Your task to perform on an android device: Since i liked Electric Hammer 2400W Multifunction Rotary Electric Hammer Perforator Electric Pick Drill so i want to read its reviews.
Image 0: 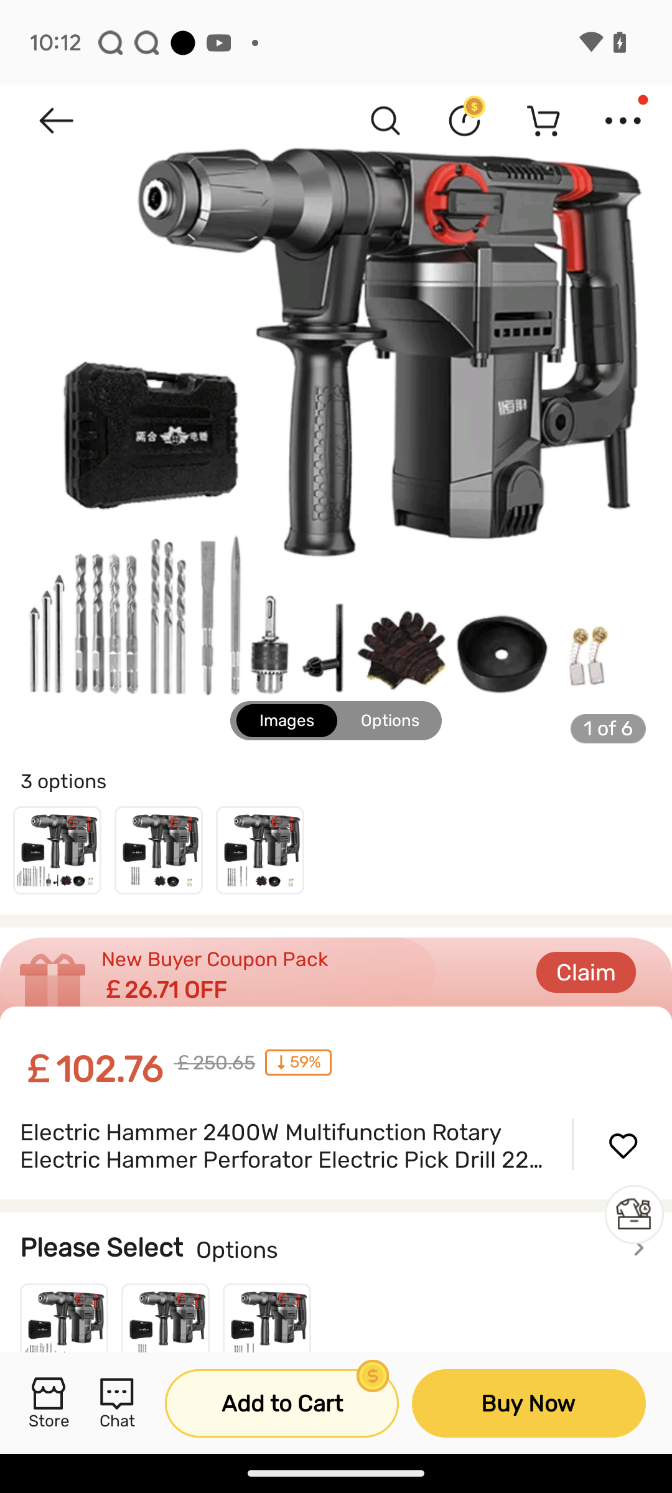
Swipe up to see its reviews
Step 0: scroll down
Image 1: 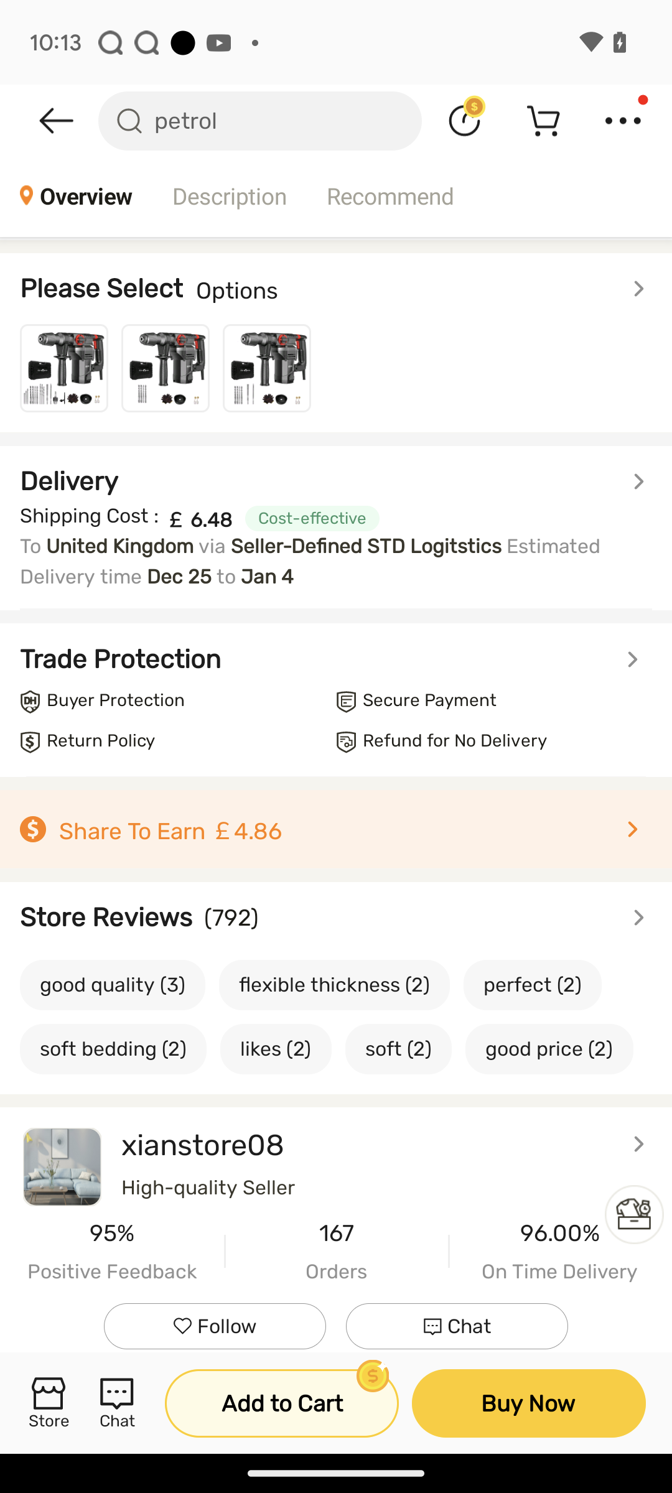
Click on store reviews
Step 1: click (336, 917)